Your task to perform on an android device: Add the EvoSpeed Electric 13 track and field shoes to the wishlist in the PUMA app .
Image 0: 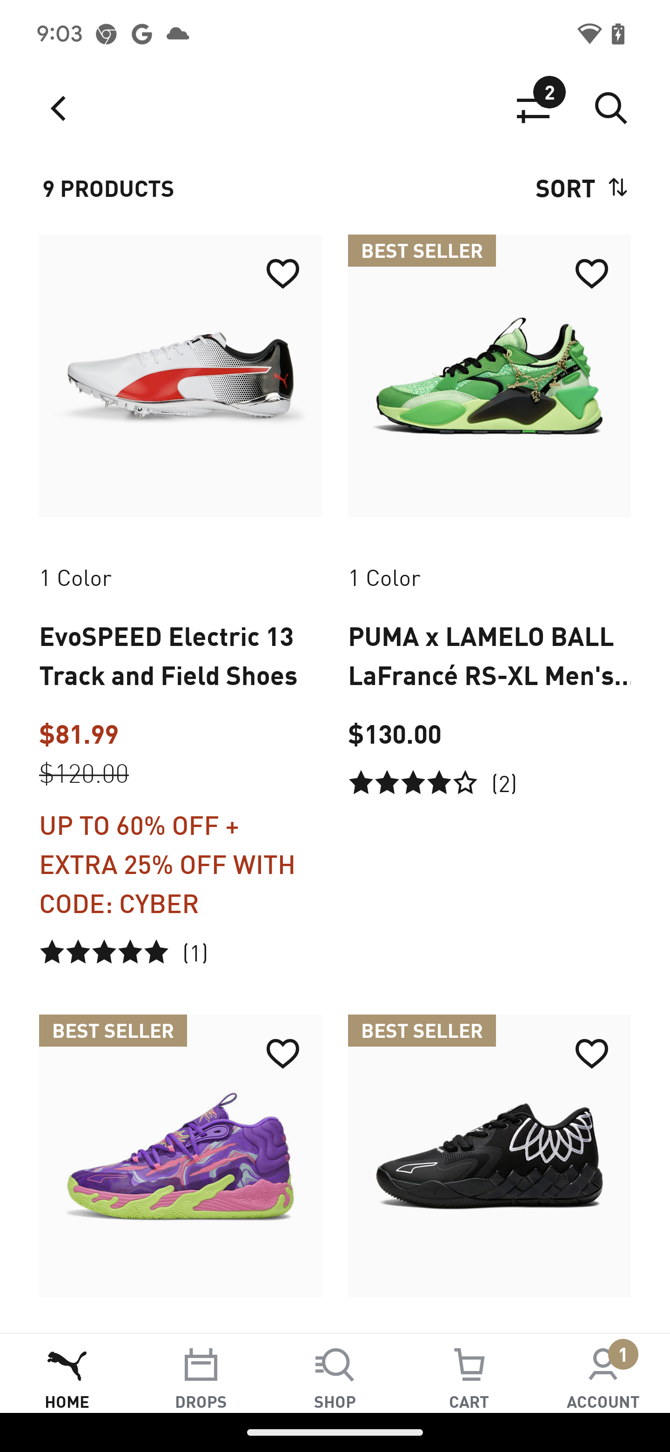
Click on the heart icon on the evospeed shoes to wishlist for future.
Step 0: click (283, 274)
Image 1: 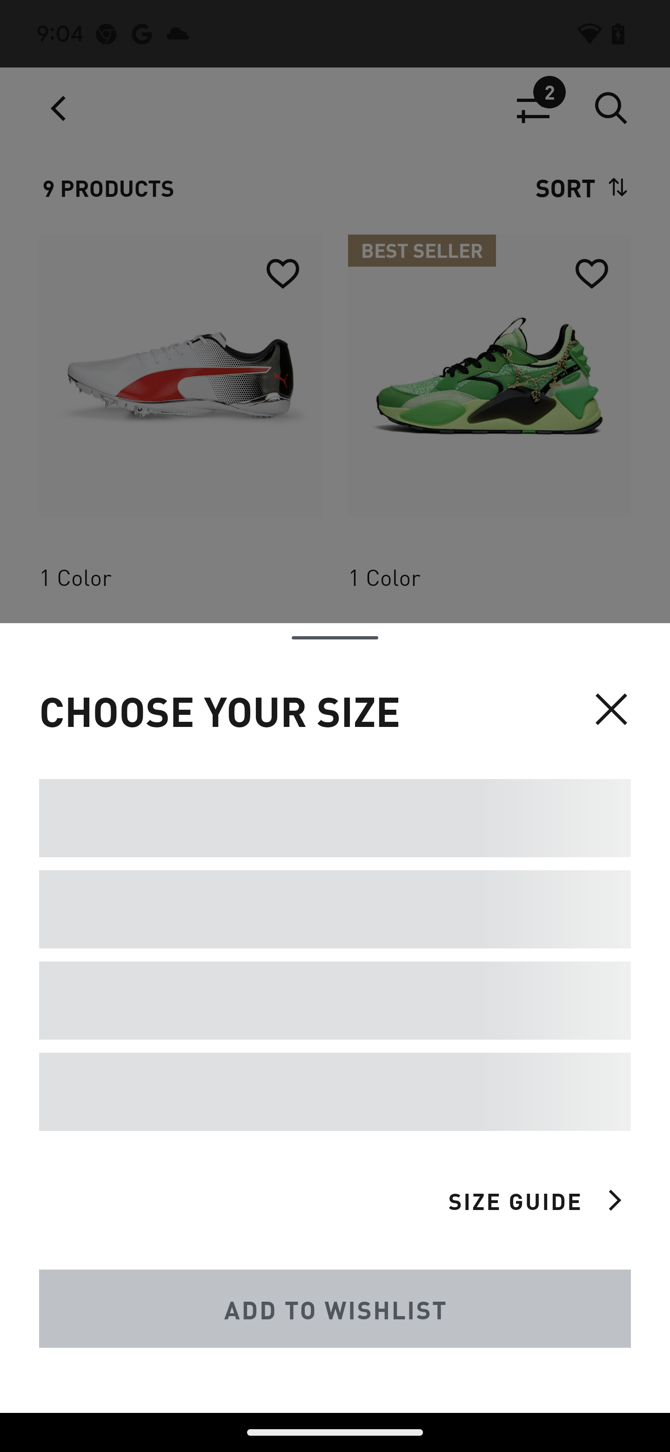
Click on the heart icon on the evospeed shoes to wishlist for future.
Step 1: wait